Your task to perform on an android device: Go to the JioSaavn app & play the song Night And Day by Joe Pass from Chill Weekly Jukebox playlist
Image 0: 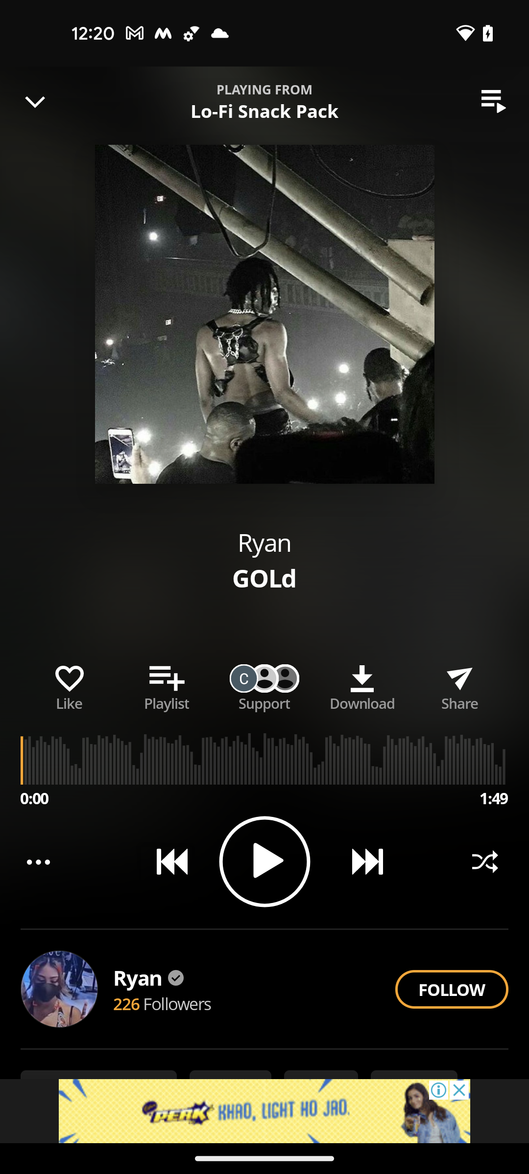
open the JioSaavn app
Step 0: open app "JioSaavn"
Image 1: 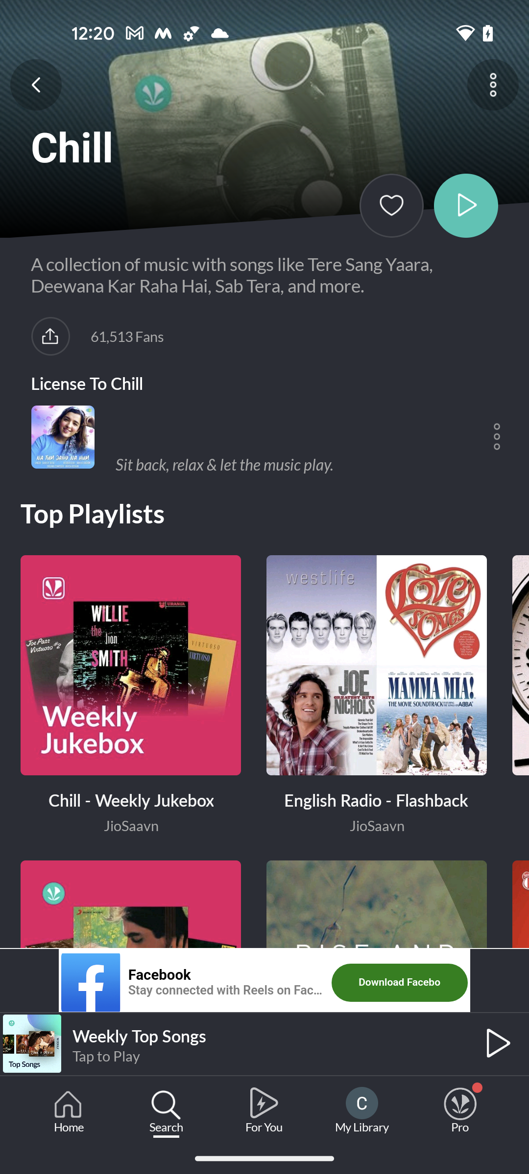
click to open the Chill - Weekly Jukebox playlist
Step 1: click (80, 720)
Image 2: 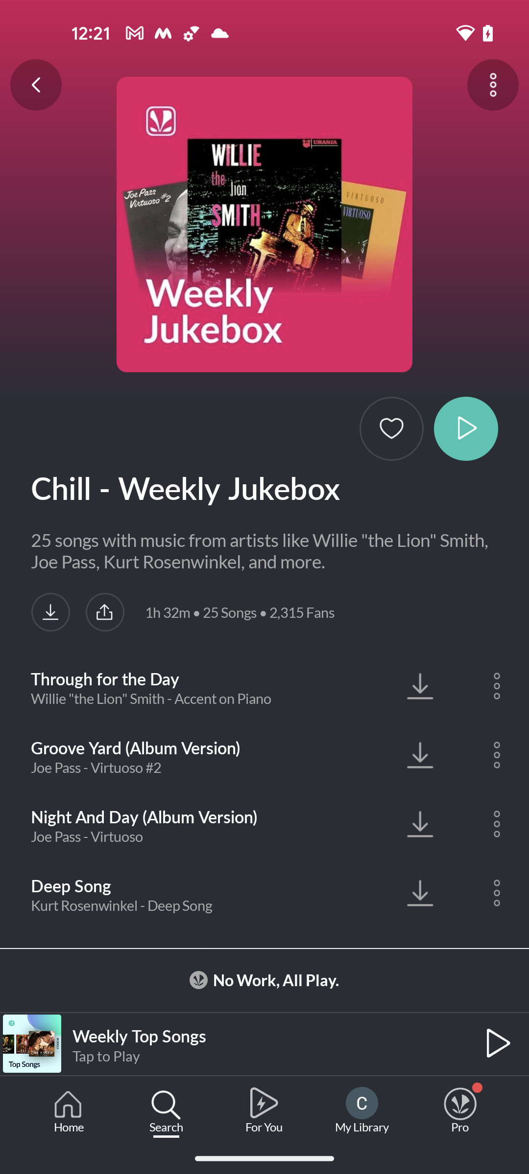
play the third song Night And Day by Joe Pass from the playlist
Step 2: click (144, 816)